Your task to perform on an android device: I want to hear the song "Oye Como Va" that I have recorded, so play the audio that I recorded today at 2:49 PM.and rewind it by 10 seconds on the MyRecorder app.
Image 0: 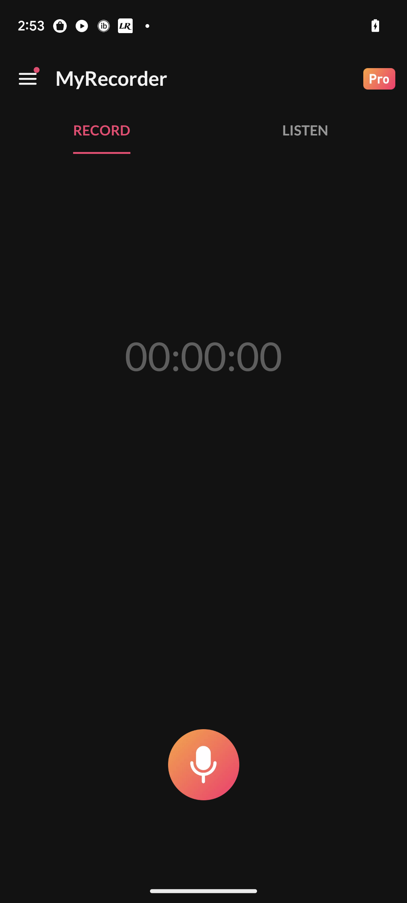
Click on the tab "Listen".
Step 0: click (305, 130)
Image 1: 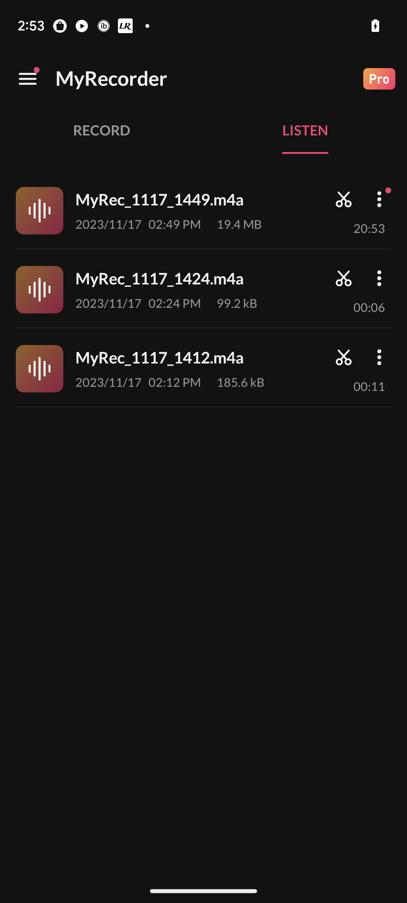
Click on the First recording.
Step 1: click (239, 224)
Image 3: 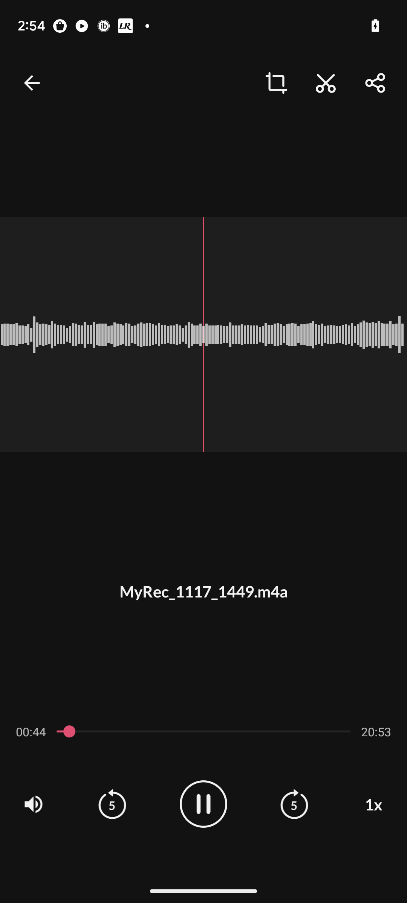
Click on the 5 second Rewind icon at the bottom left
Step 3: click (113, 805)